Your task to perform on an android device: In the Files by Google app, delete a file.
Image 0: 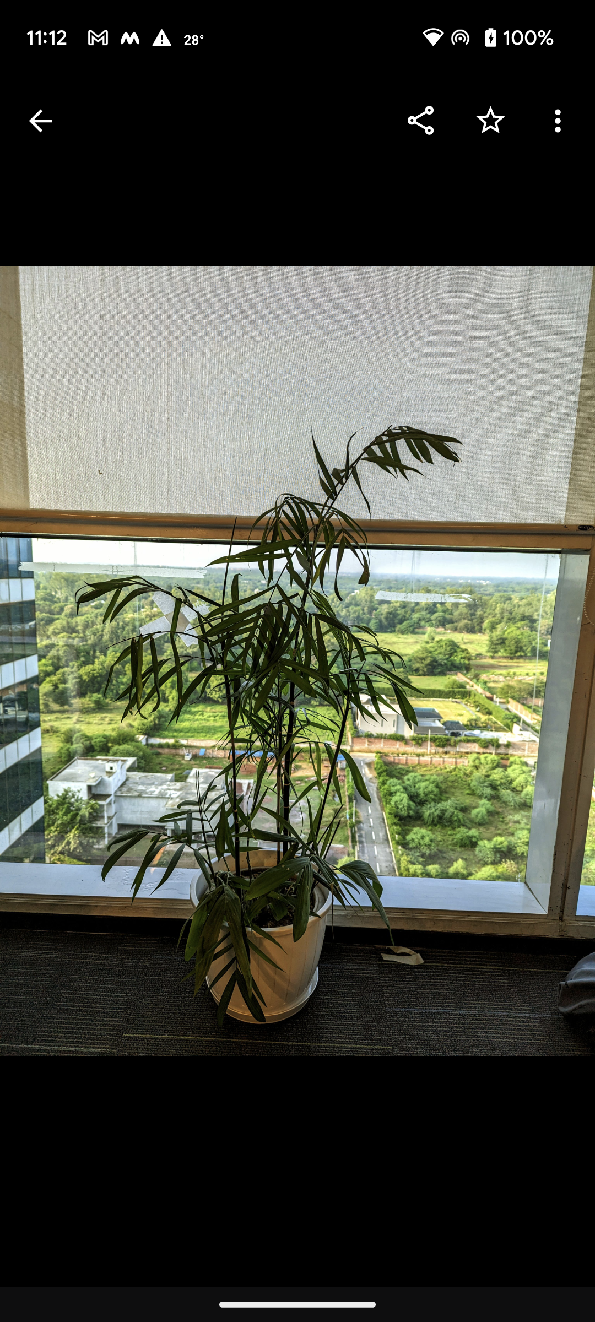
Click on the menu icon at the top right corner of the screen.
Step 0: click (560, 120)
Image 1: 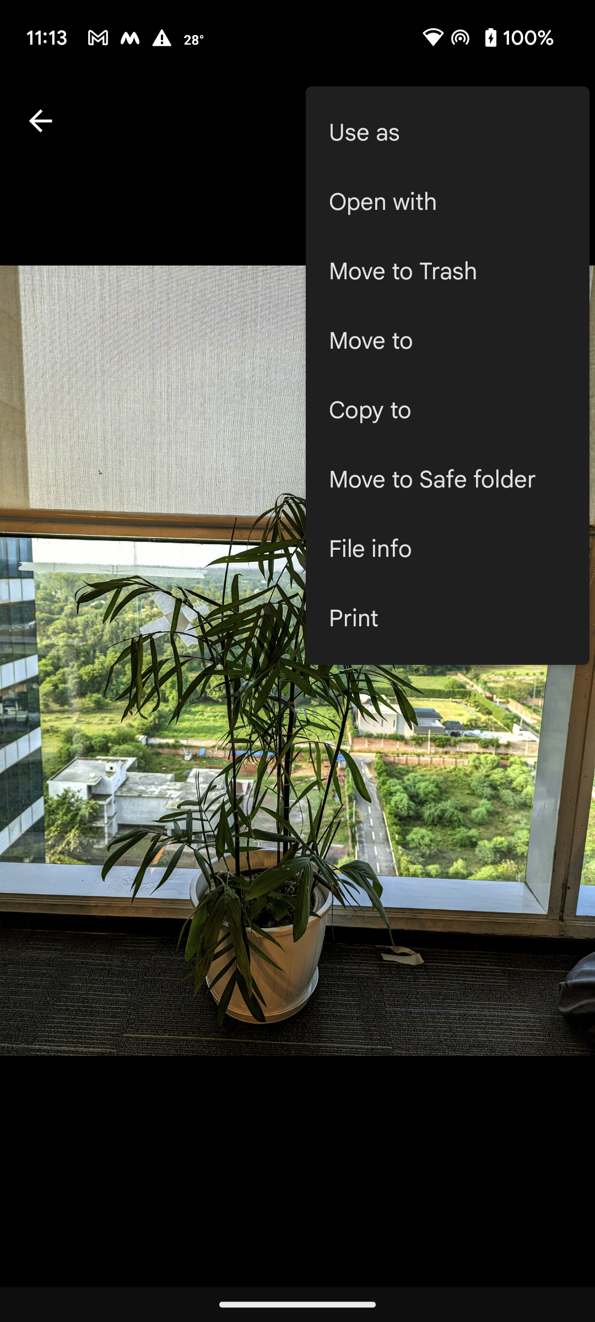
Click on the move to trash option in the pop-up list.
Step 1: click (447, 271)
Image 2: 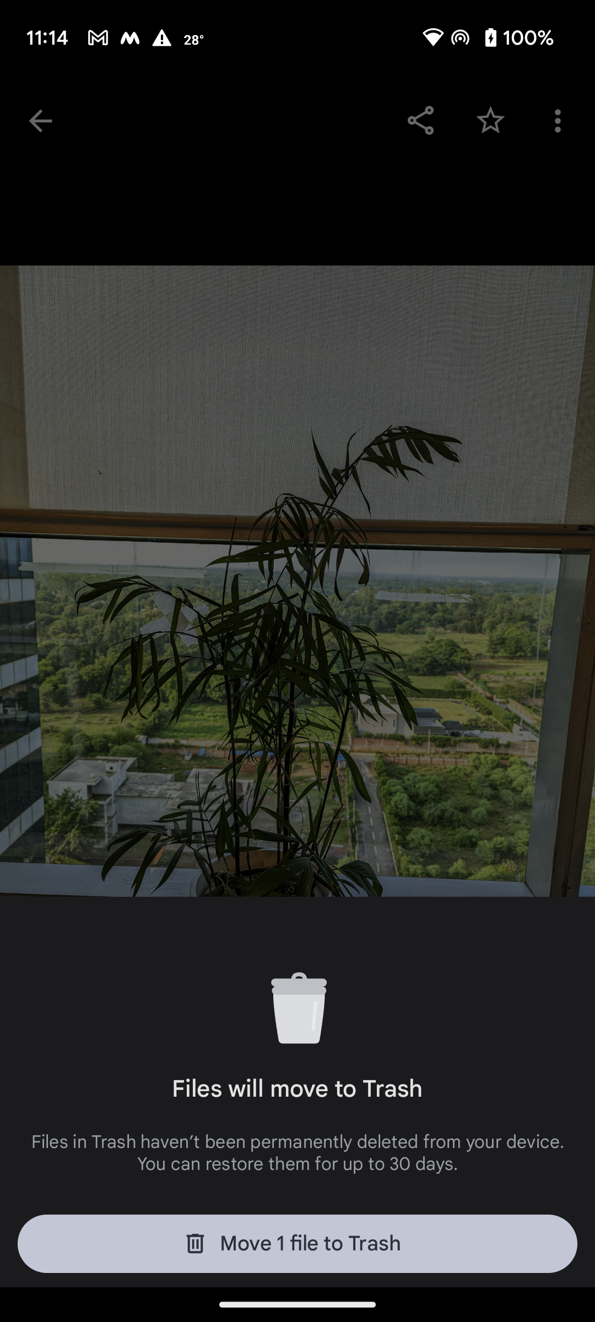
Click on the move 1 file to Trash option at the bottom of the screen.
Step 2: click (297, 1243)